Your task to perform on an android device: Forward the Cerebra Research email to id-dbwscratch.test.id6@gmail.com.
Image 0: 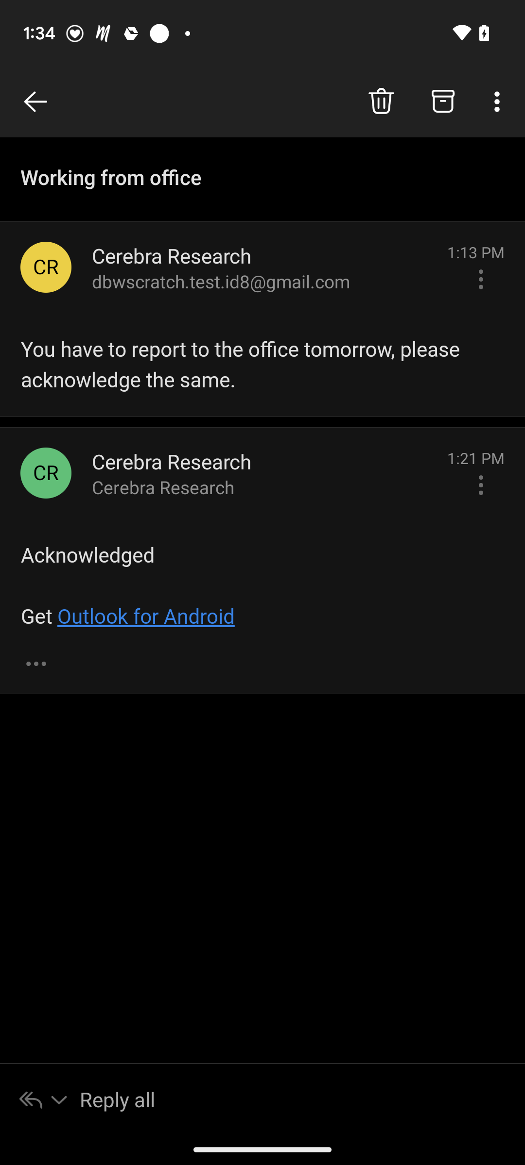
Click on the three dots next to Cerebra Research.
Step 0: click (481, 279)
Image 1: 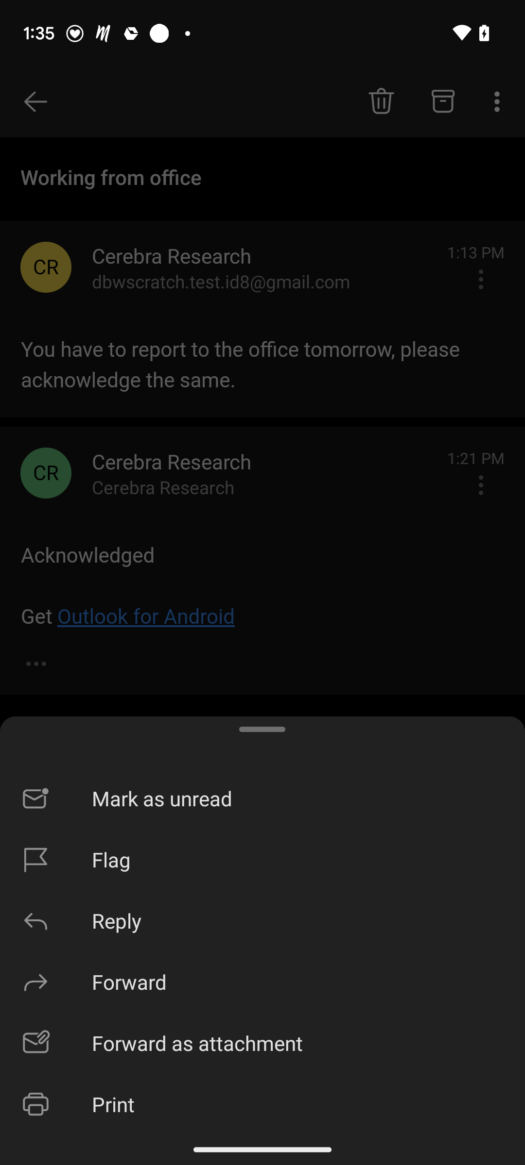
Click on the fourth option, forward, from the list.
Step 1: click (298, 982)
Image 2: 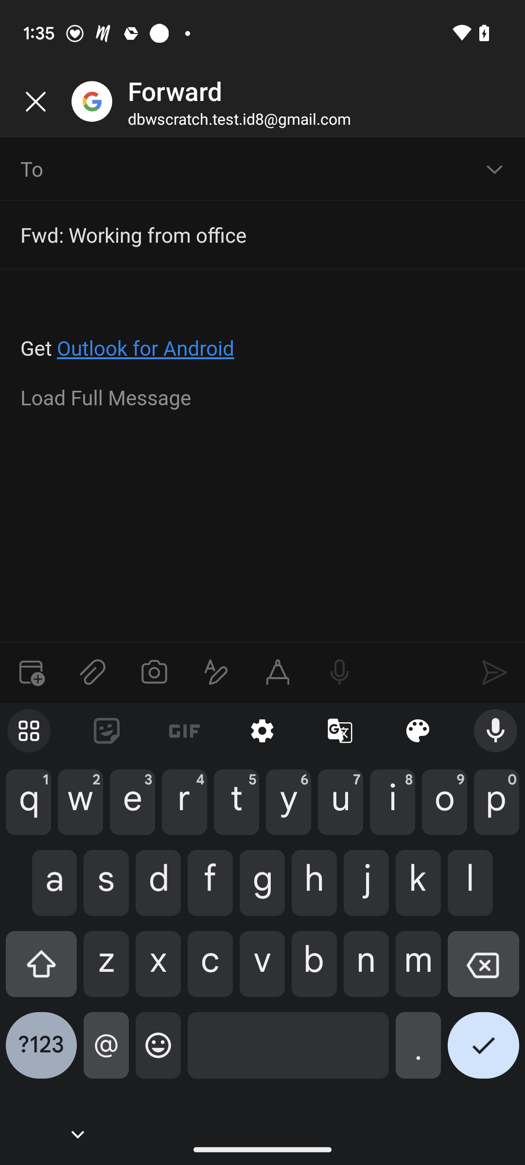
Add id-dbwscratch.test.id6@gmail.com     
Step 2: type "dbwscratch.test.id6@gmail.com"
Image 3: 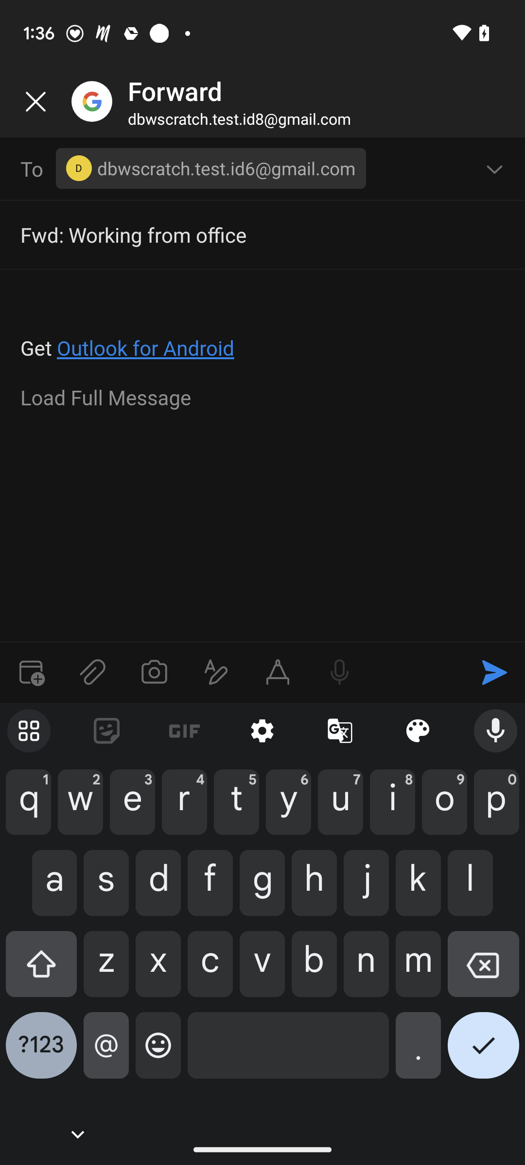
Click on the send icon on the right side of the screen, just above the keyboard.
Step 3: click (494, 672)